Your task to perform on an android device: I want to checkout my cart to view my order details.
Image 0: 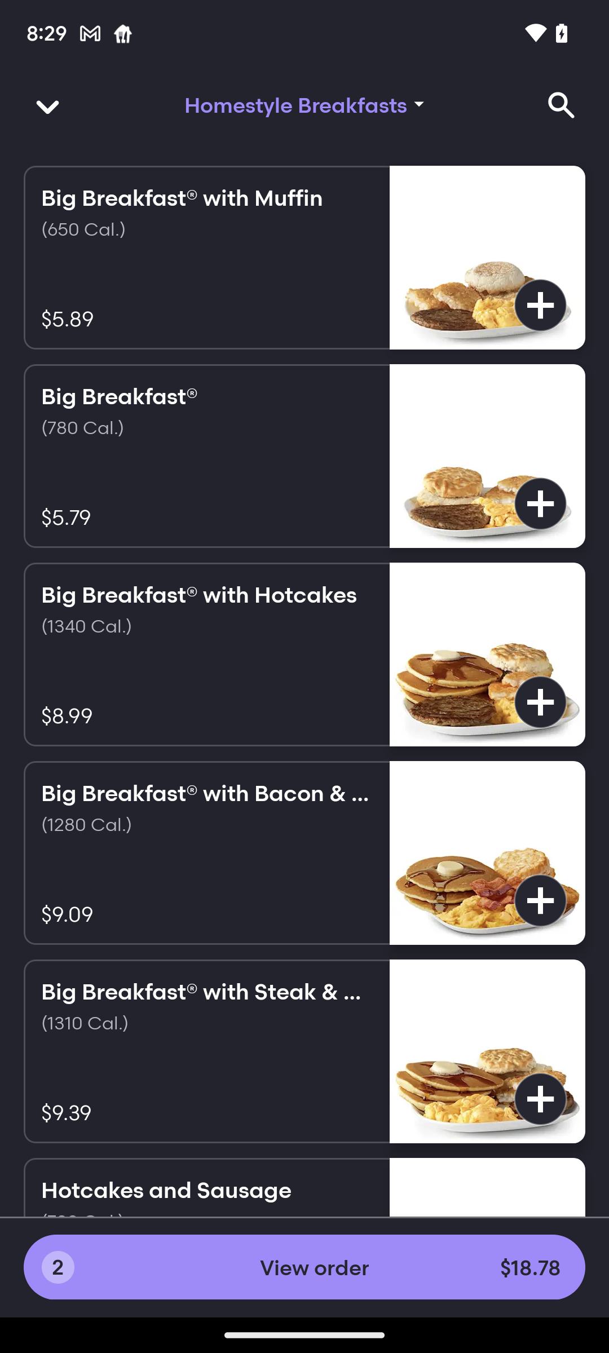
Click on the View order on the bottom of the screen.
Step 0: click (314, 1267)
Image 1: 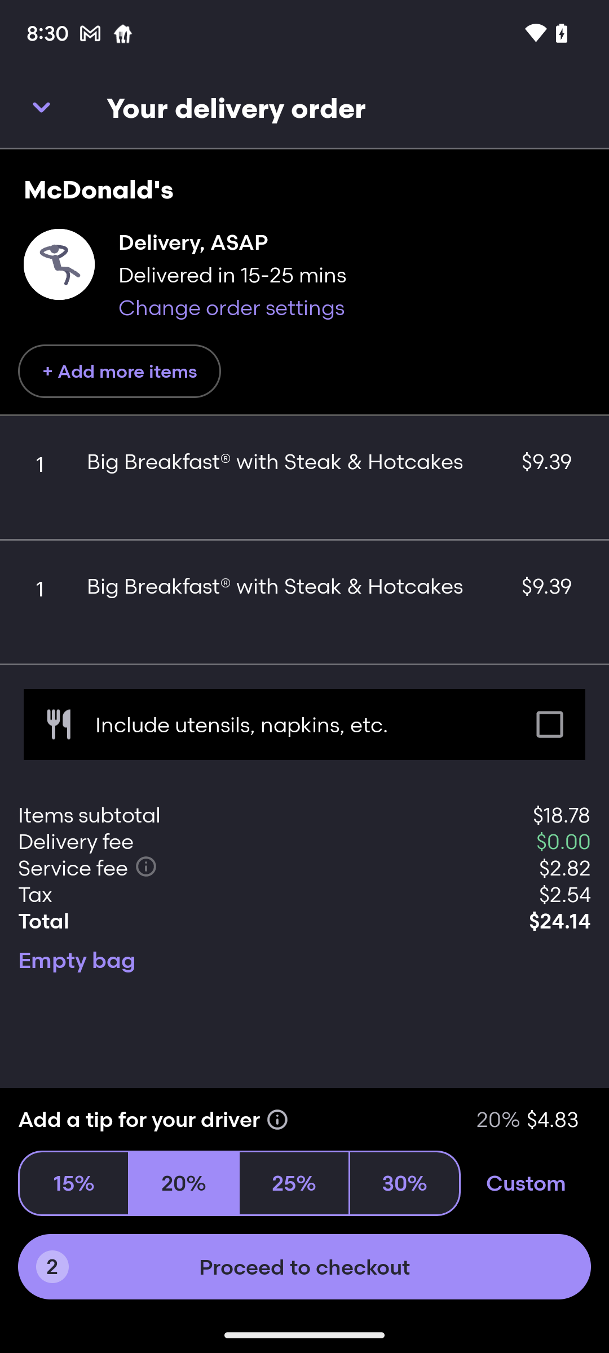
Click on Proceed to checkout on the bottom of the screen.
Step 1: click (304, 1267)